Your task to perform on an android device: I want to view Oats so that I can have them for breakfast.
Image 0: 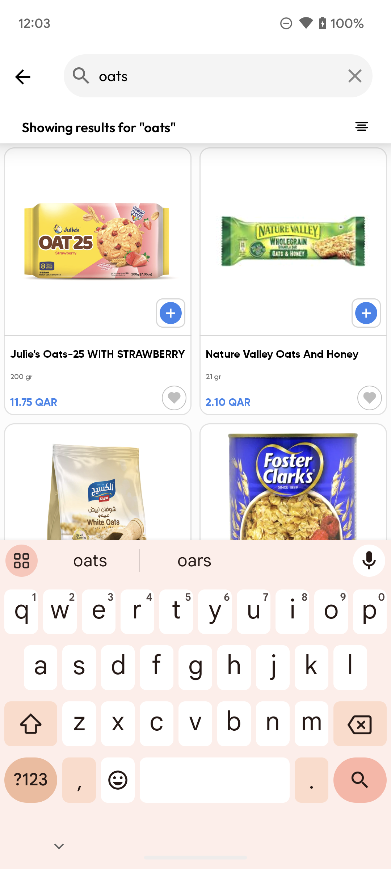
Click on the Nature Valley Oats on the screen.
Step 0: click (293, 241)